Your task to perform on an android device: Open CarTrade app and search for Audi Q7.
Image 0: 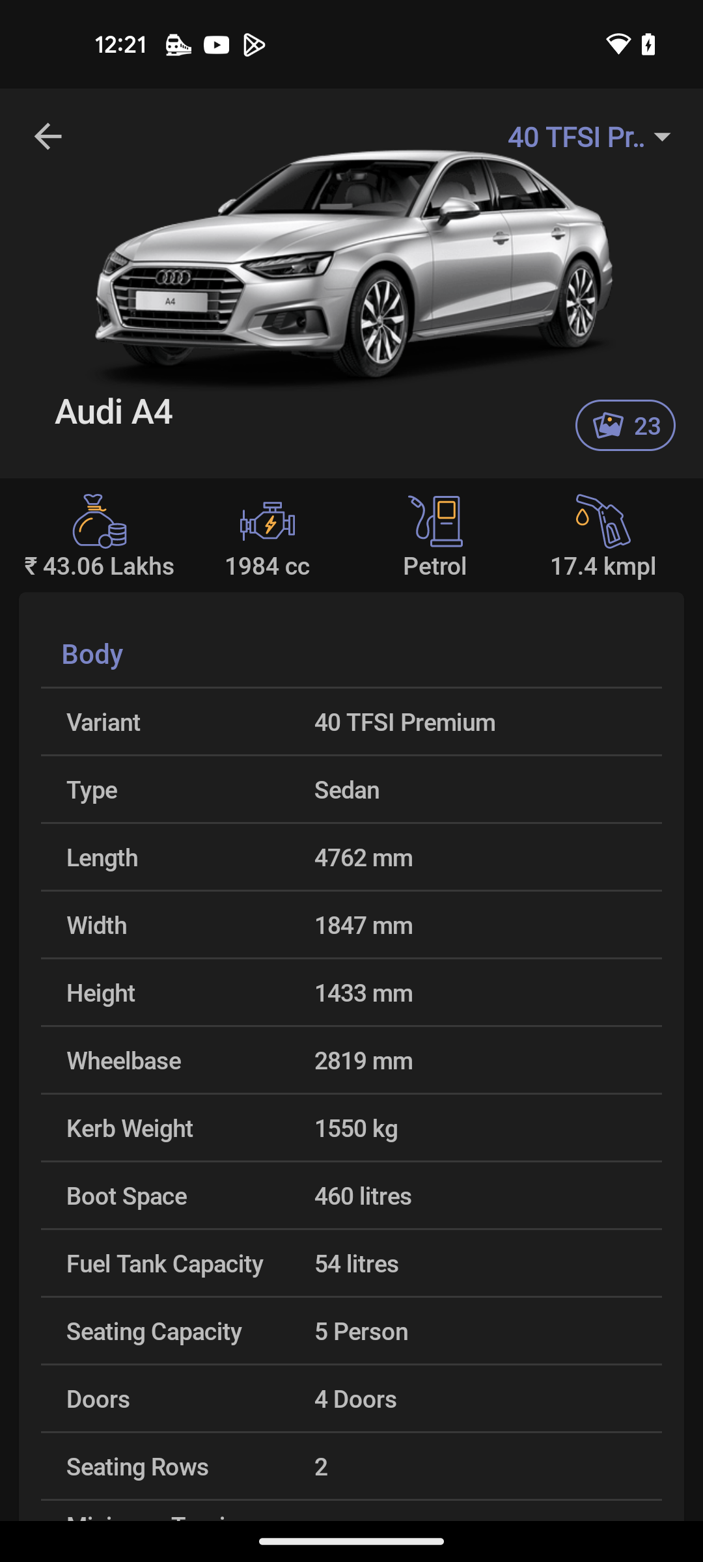
Open CarTrade app
Step 0: open app "CarTrade | Used Cars, New Cars"
Image 1: 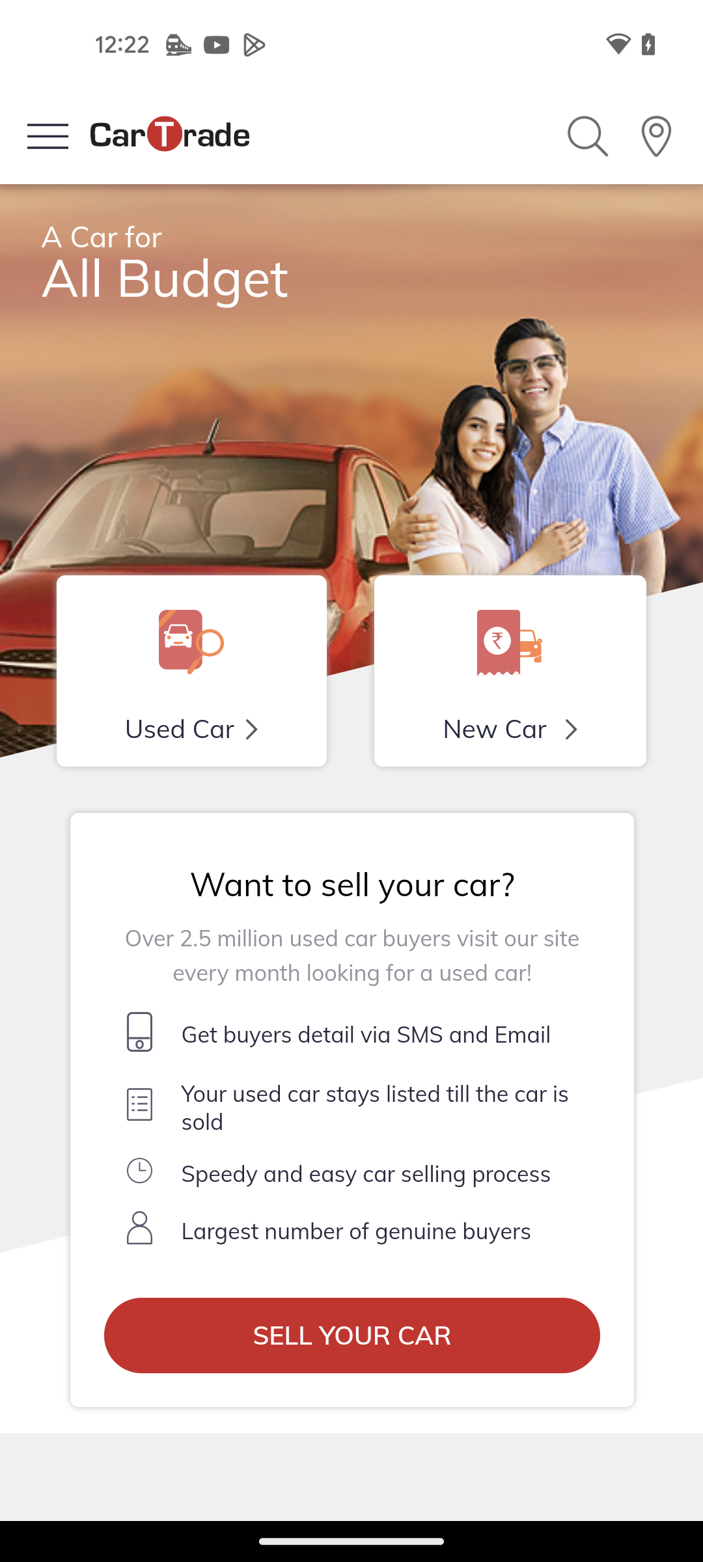
Click on the search icon at the top of the screen 
Step 1: click (353, 805)
Image 2: 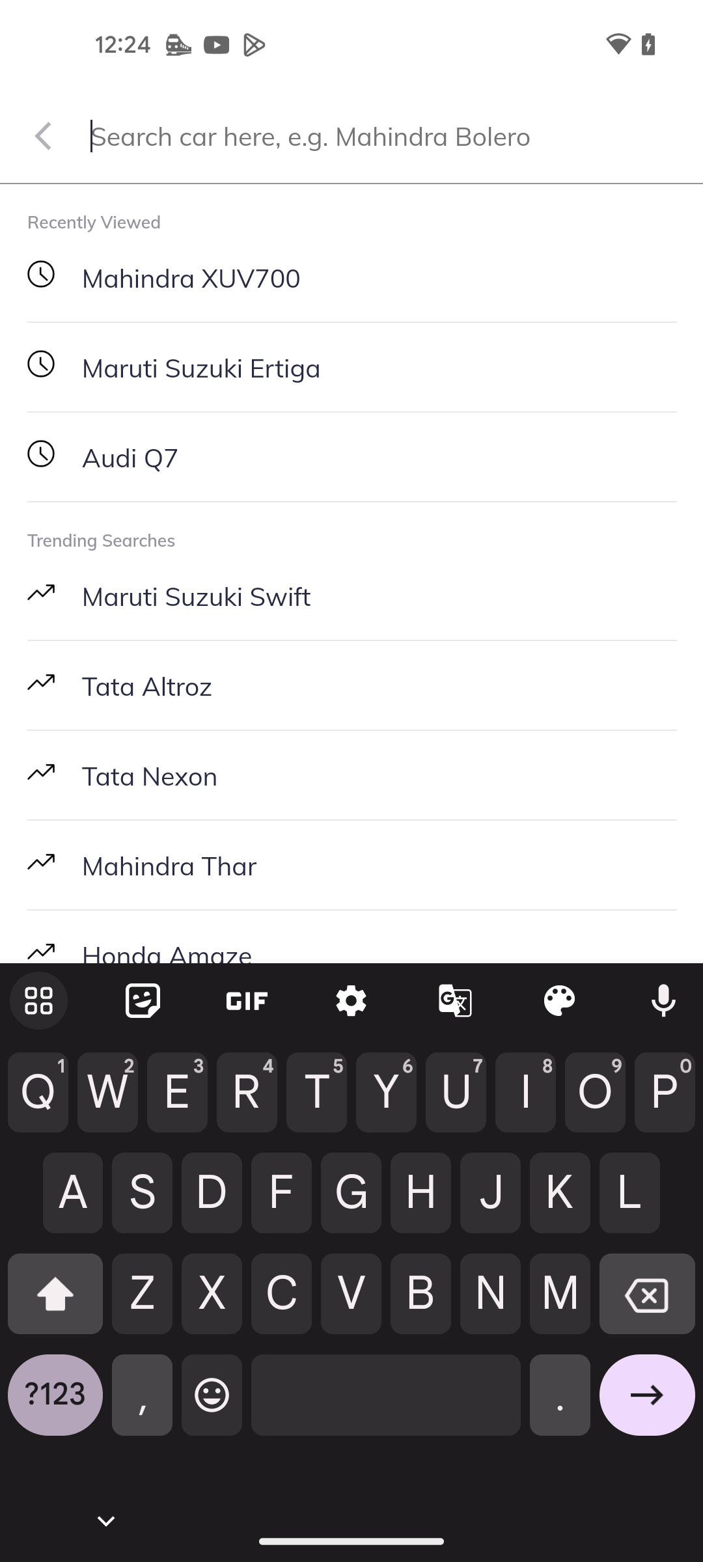
type Audi Q7
Step 2: type "Audi Q7"
Image 3: 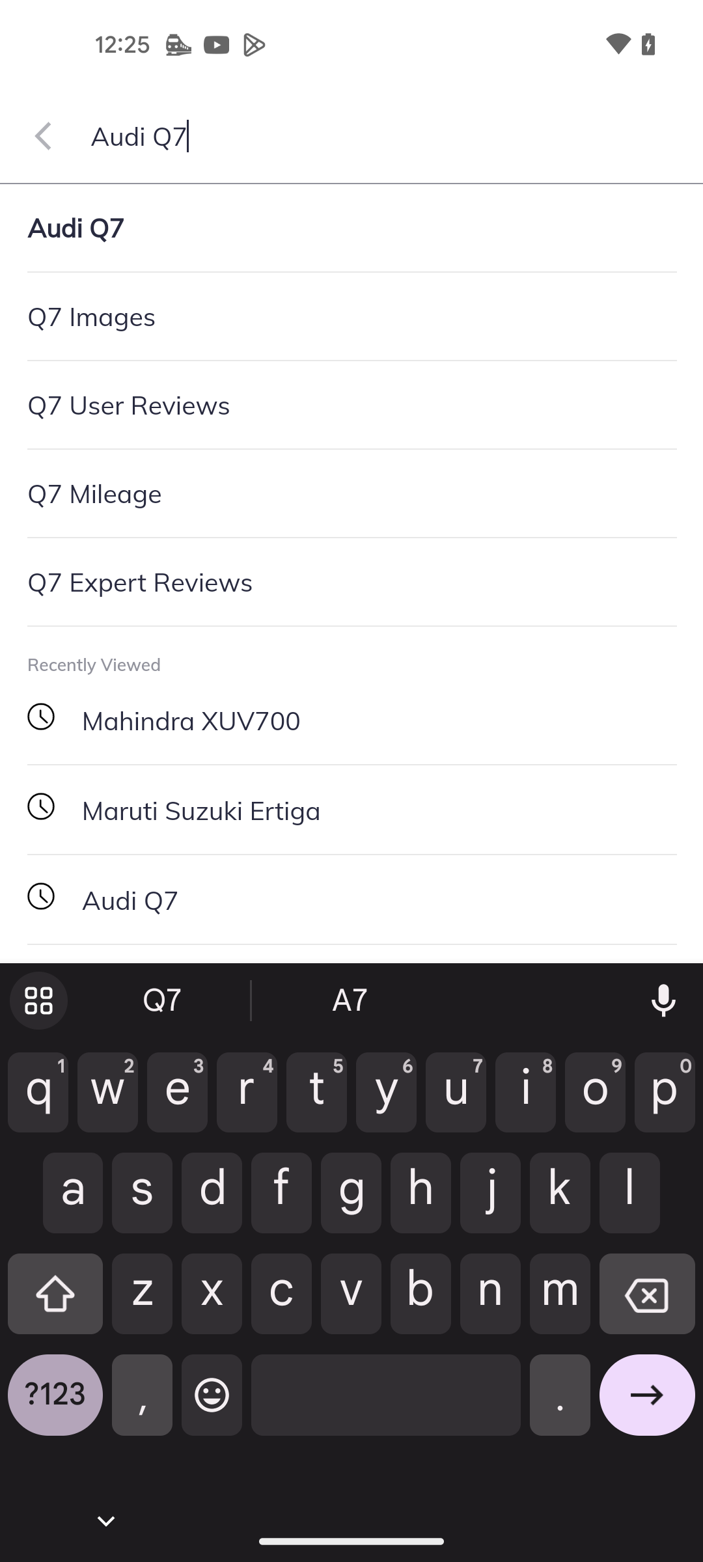
Click on the first searched result
Step 3: click (76, 228)